Your task to perform on an android device: I want to view the details of Blue Bird baking powder .
Image 0: 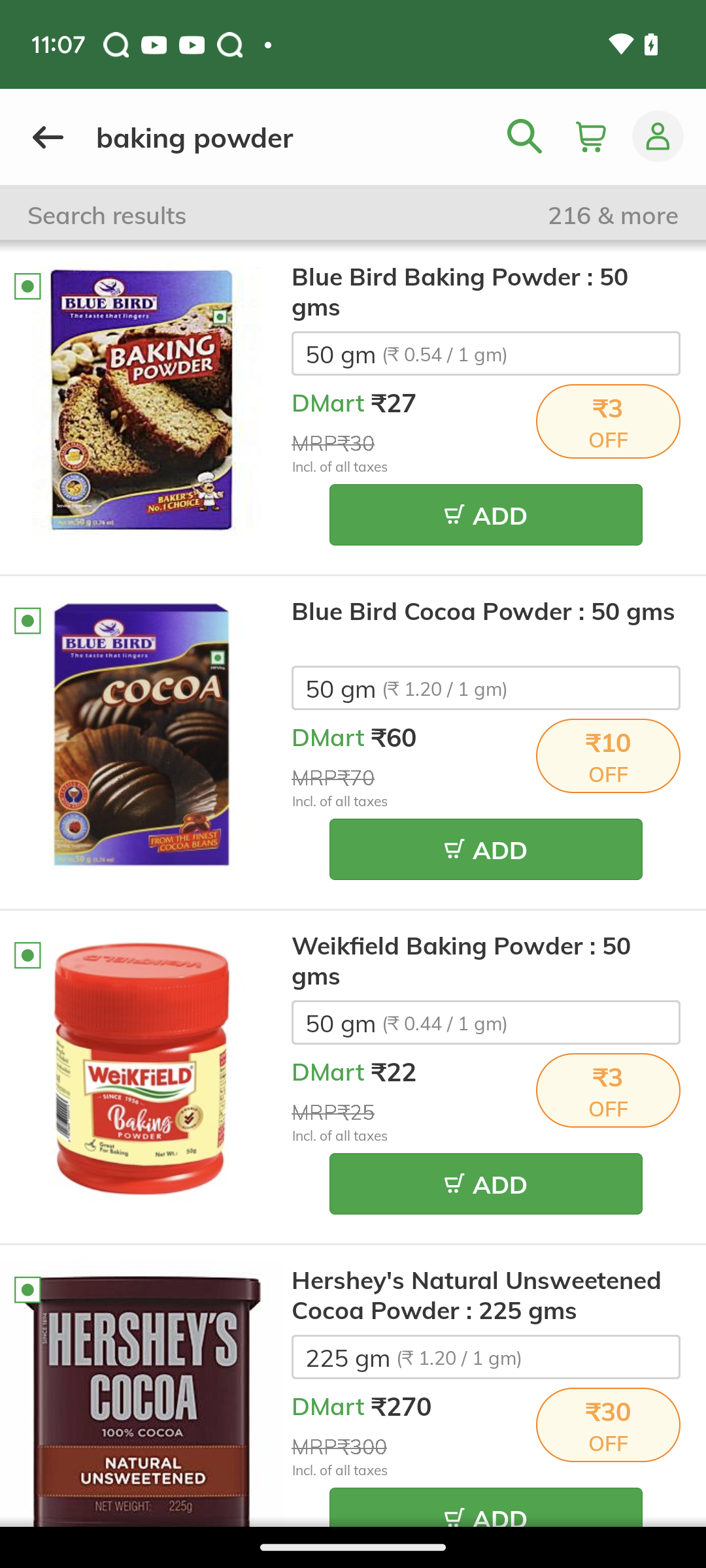
Click on the details of Blue Bird baking powder.
Step 0: click (141, 399)
Image 1: 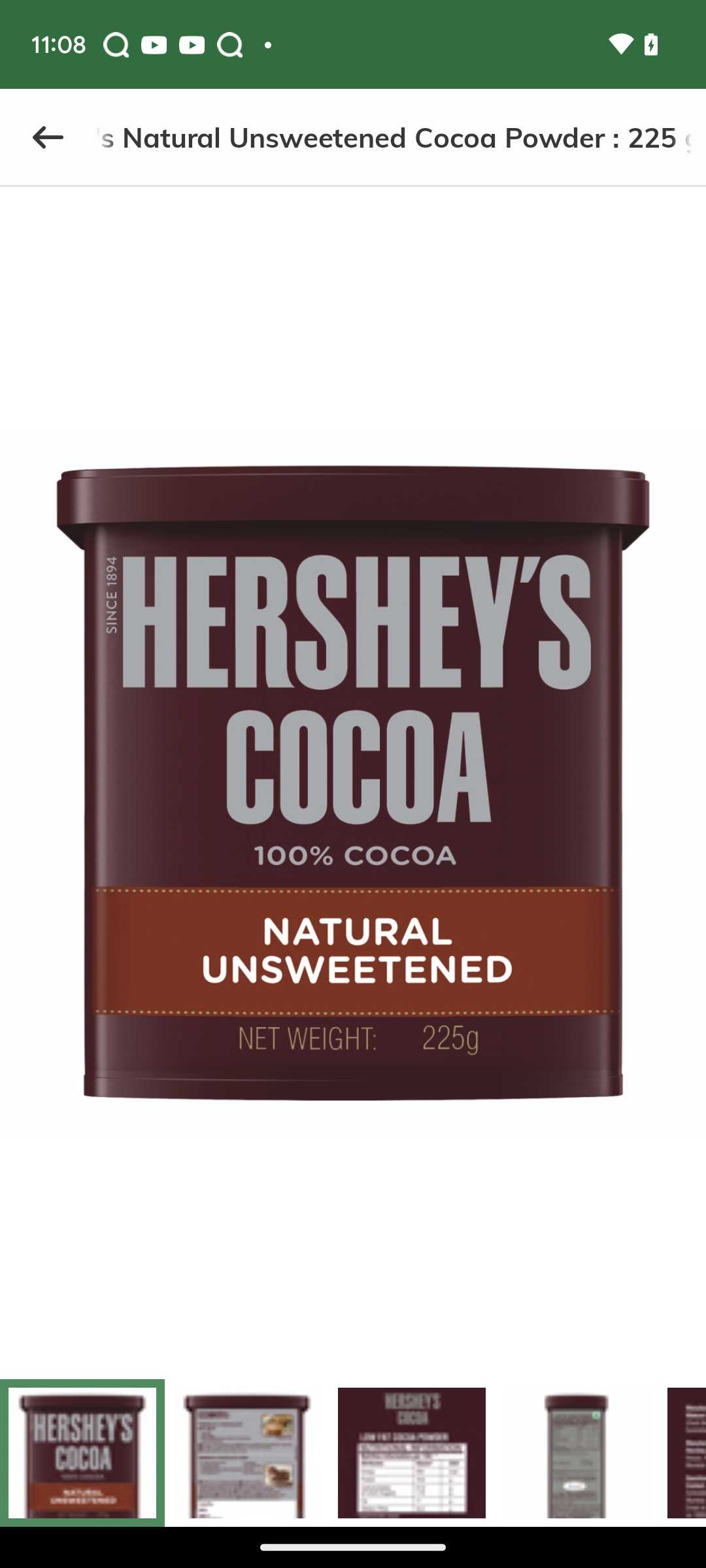
Click on the details of Blue Bird baking powder.
Step 1: wait